Your task to perform on an android device: Go to the Google docs and open the agents document.
Image 0: 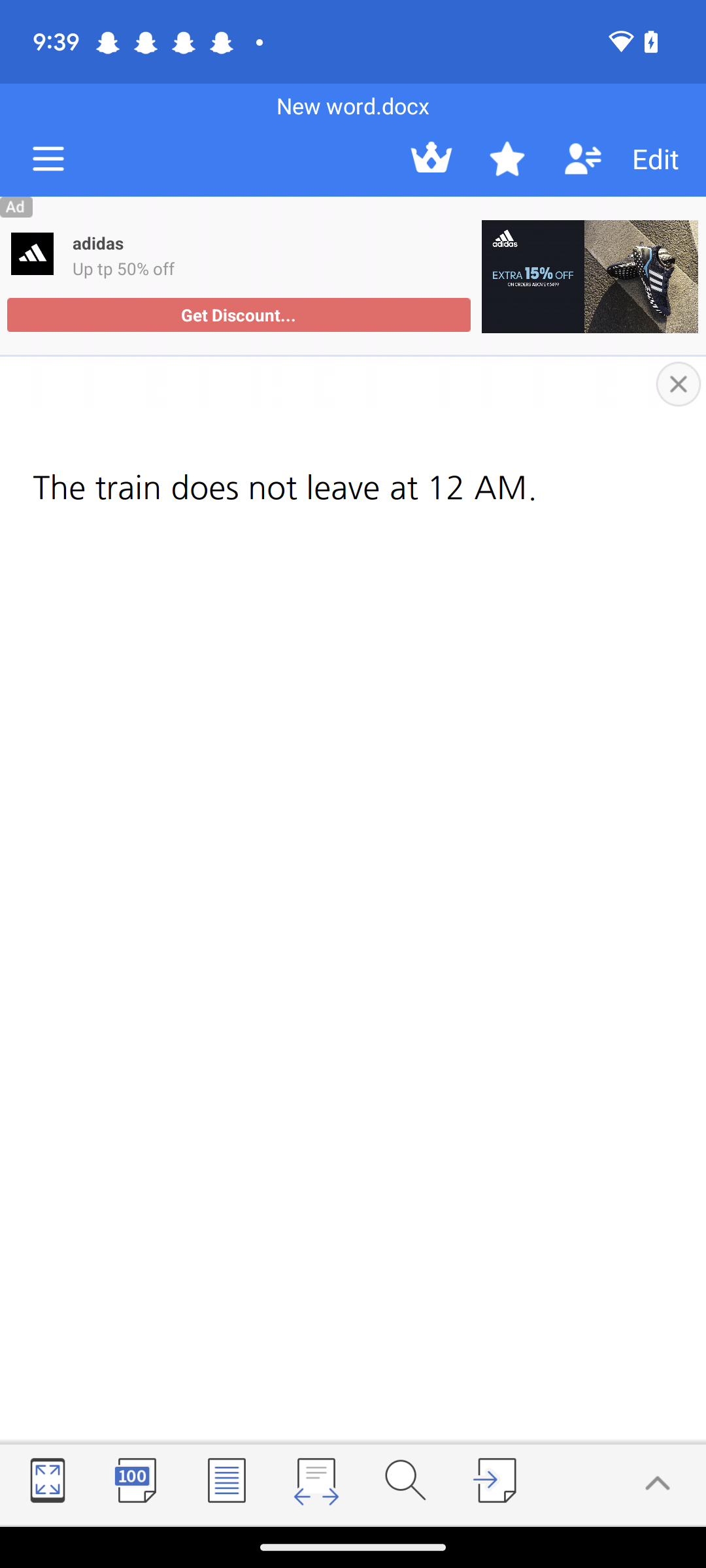
Go to the Google docs app
Step 0: open app "Docs"
Image 1: 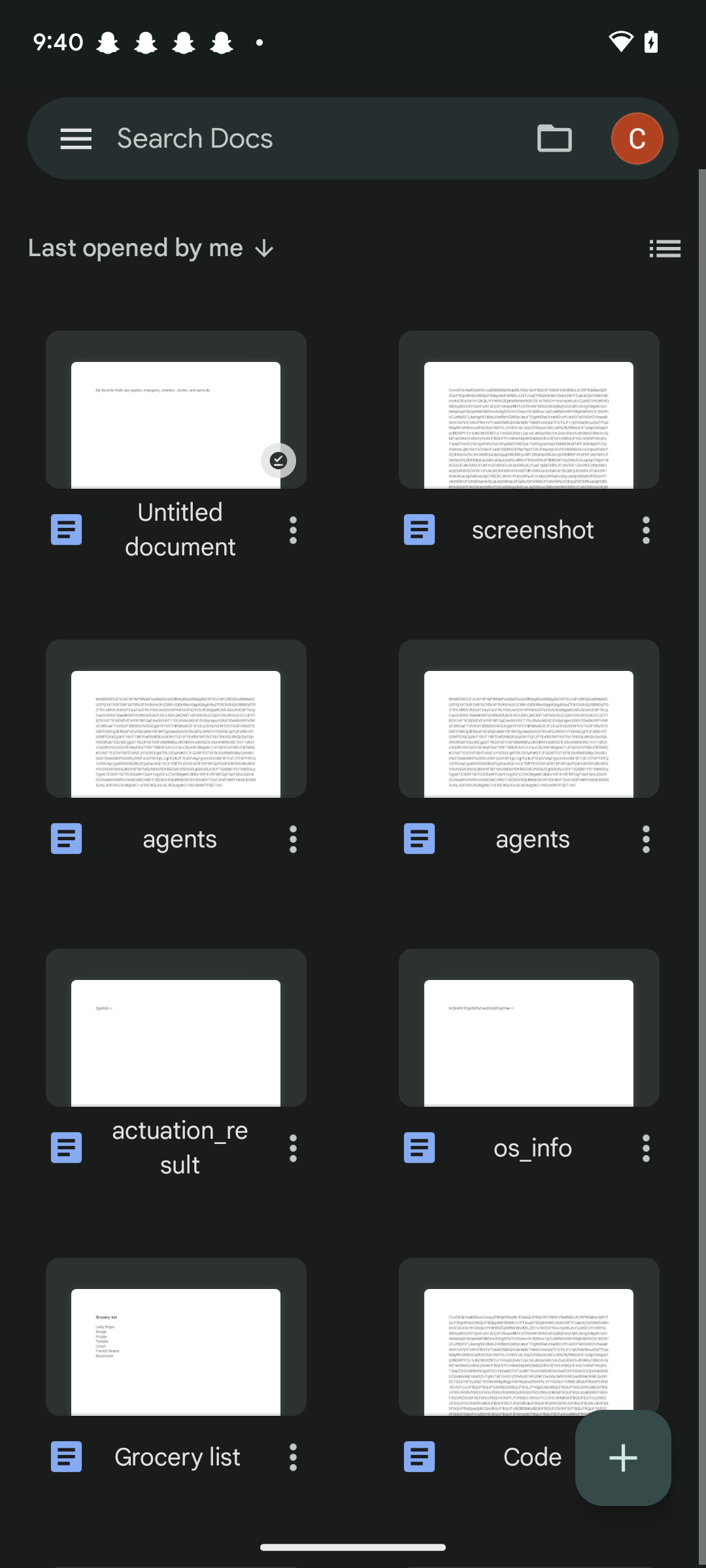
click on the agents document
Step 1: click (175, 752)